Your task to perform on an android device: Star the latest email from Google community Team, as it is an important mail for me.
Image 1: 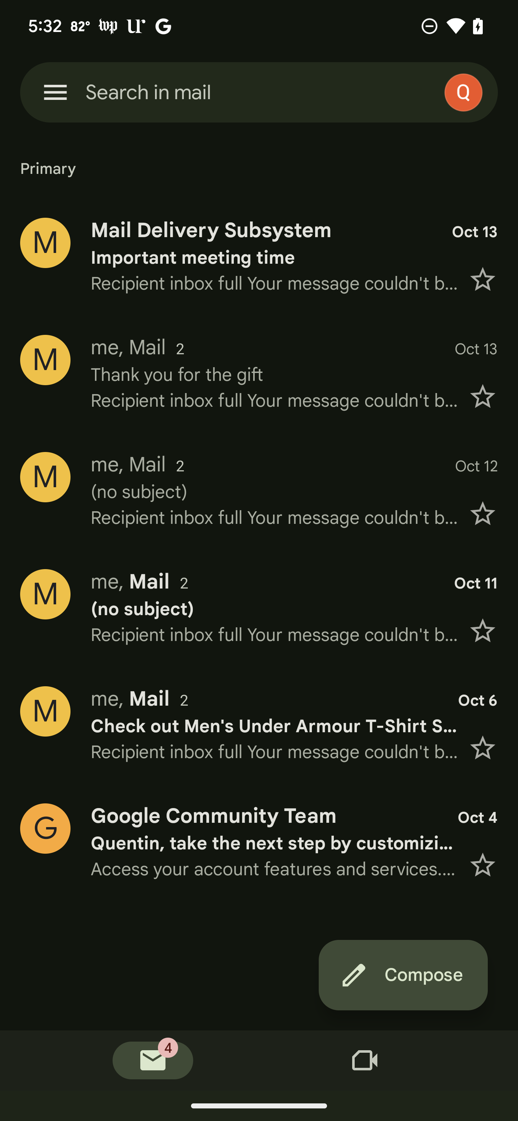
Click on the star option on the google community team mail
Step 1: click (259, 842)